Your task to perform on an android device: I used the Jio Mart app to look for juice because I wanted some but wasn't left with any.
Image 0: 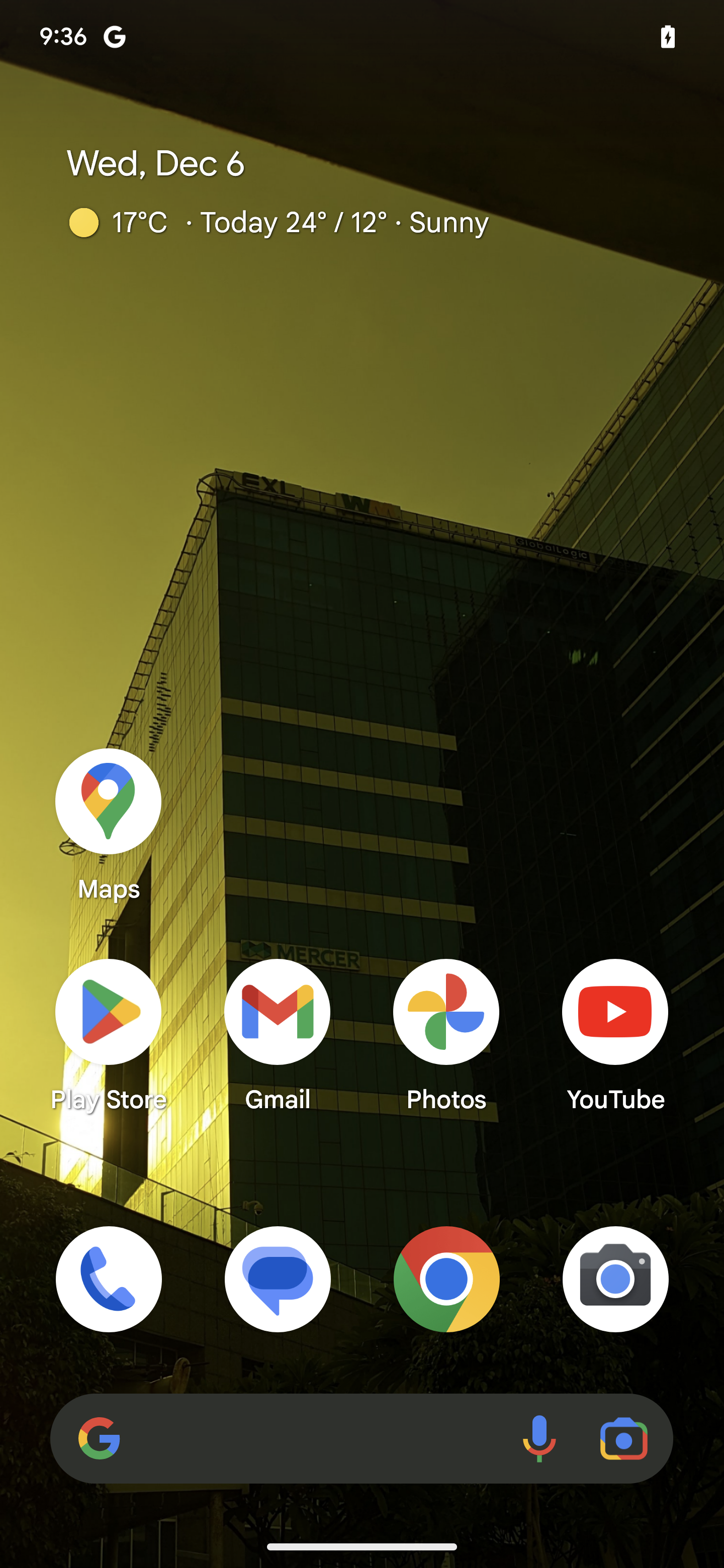
Open Jiomart app
Step 0: open app "JioMart"
Image 1: 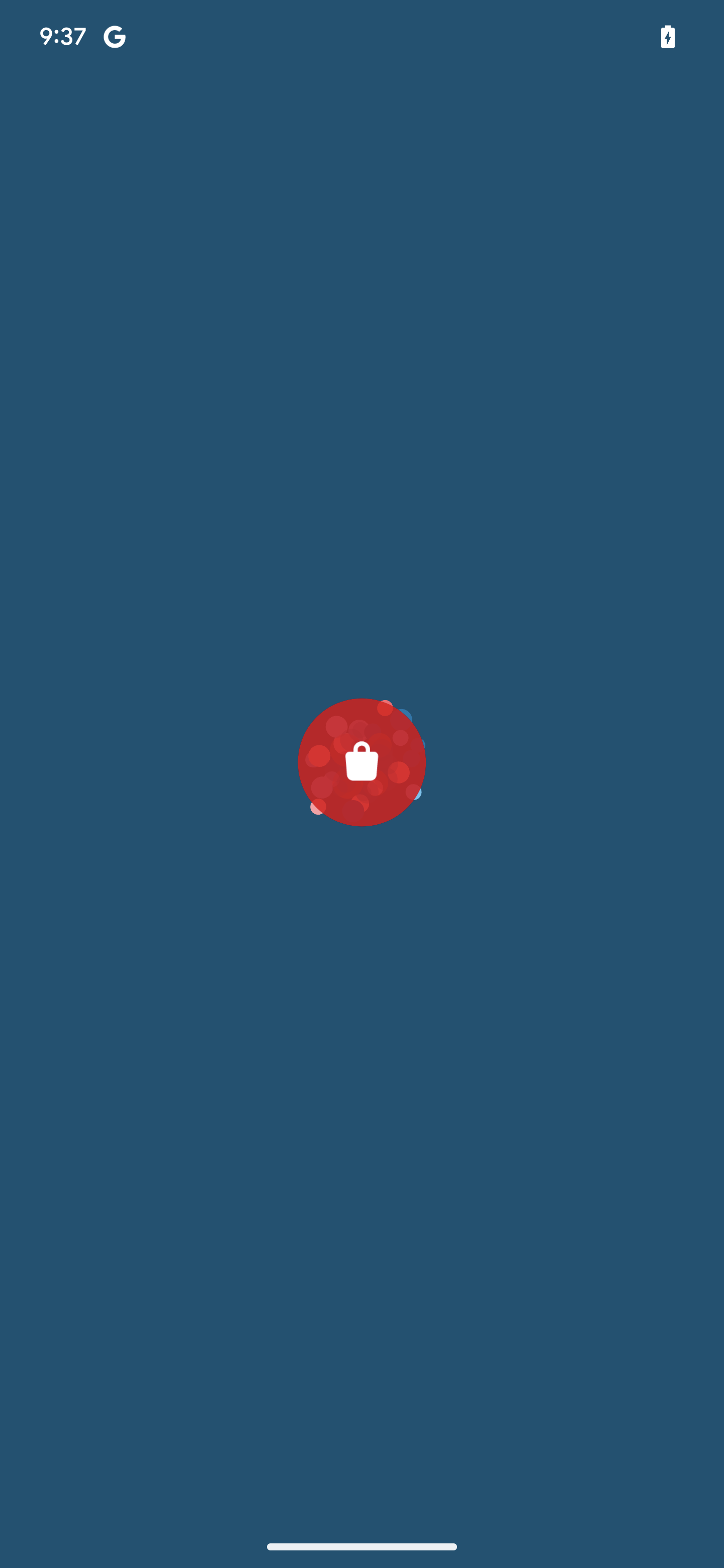
Open Jiomart app
Step 1: wait
Image 2: 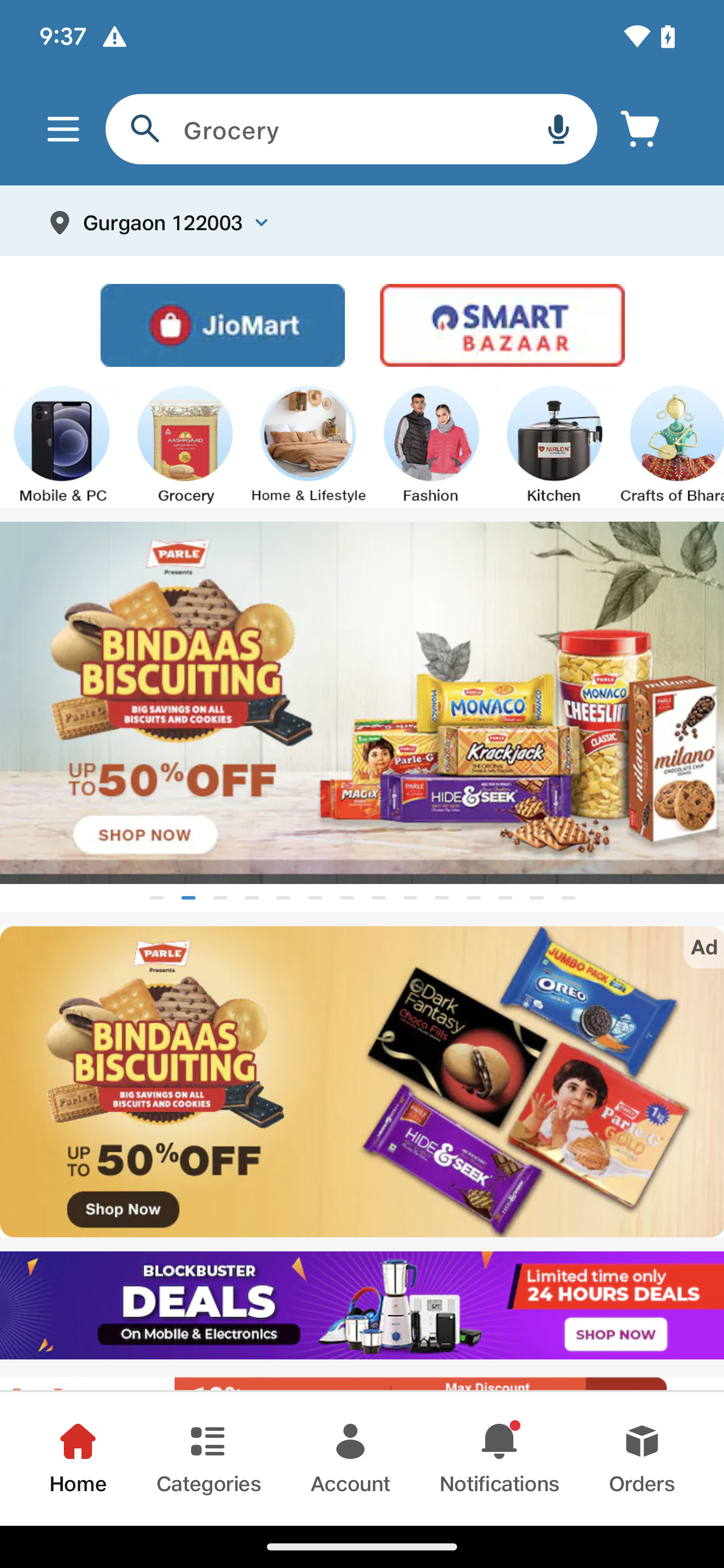
Click on the search bar
Step 2: click (222, 164)
Image 4: 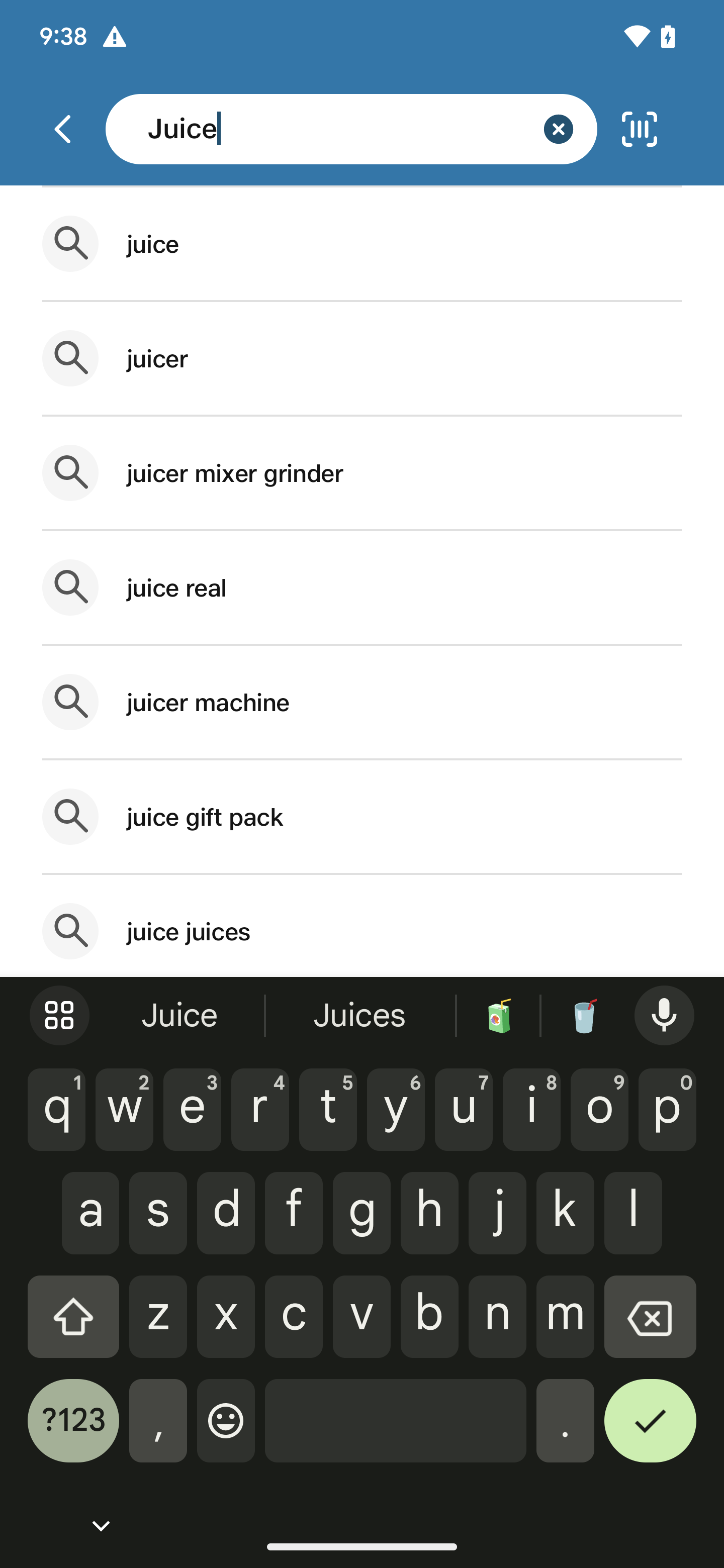
Click the right tick button at the bottom right corner of the keyboard
Step 4: click (650, 1431)
Image 5: 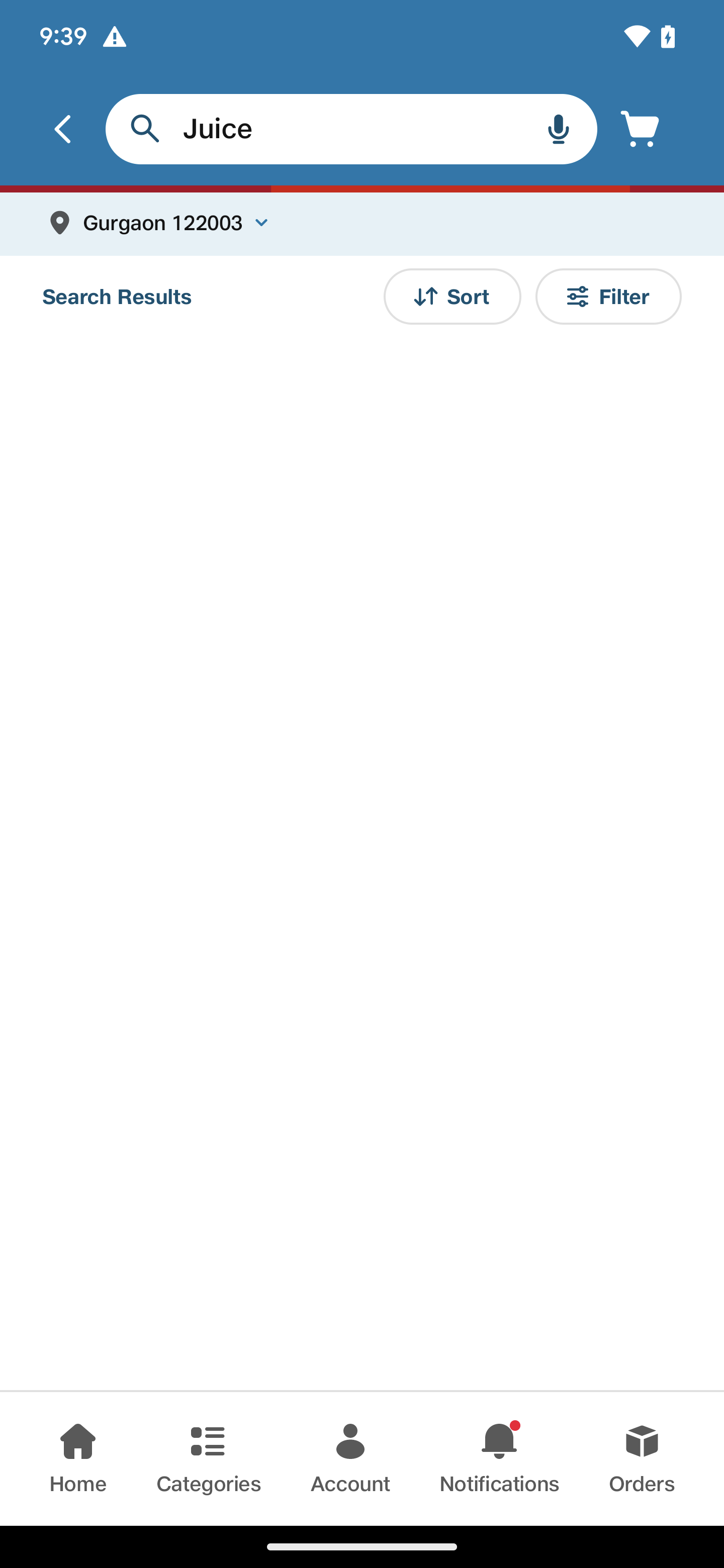
Click the right tick button at the bottom right corner of the keyboard
Step 5: wait